Your task to perform on an android device: Show me the directions to the Amsterdam Centraal train station on the Citymapper app.
Image 1: 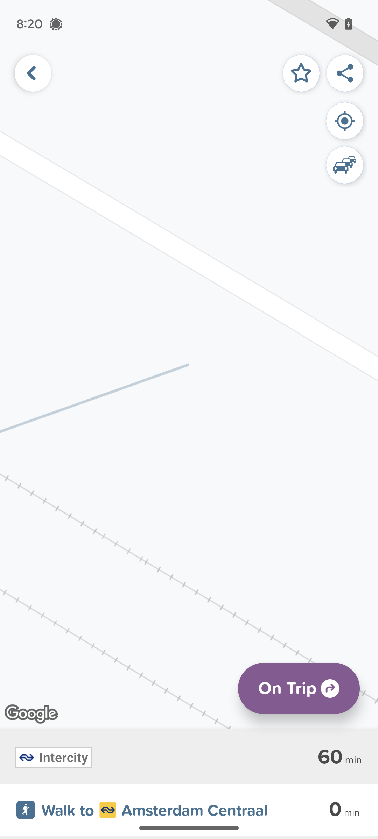
Click on the walk to Amsterdam Centraal tab.
Step 1: wait